Your task to perform on an android device: My friend came home and suggested that I order the food from my favorite restaurant Le Voltaire. Search the Le Voltaire restaurant in the TheFork app
Image 0: 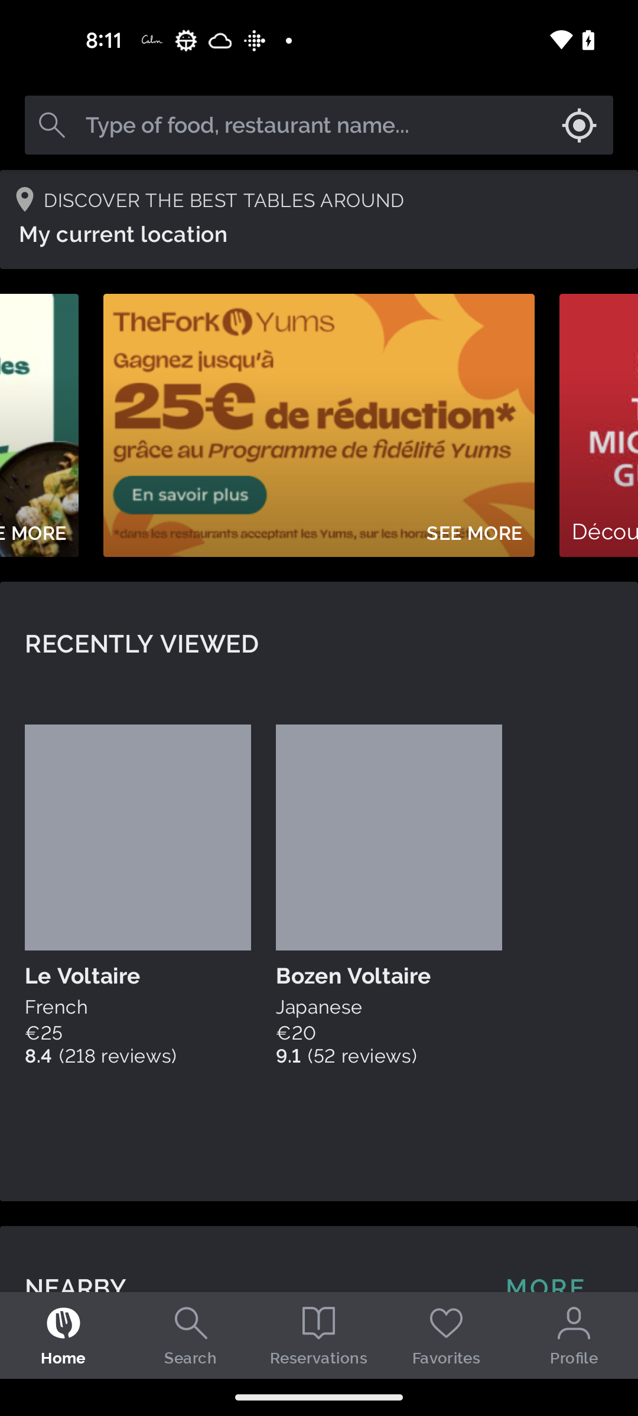
Open TheFork app
Step 0: open app "TheFork"
Image 1: 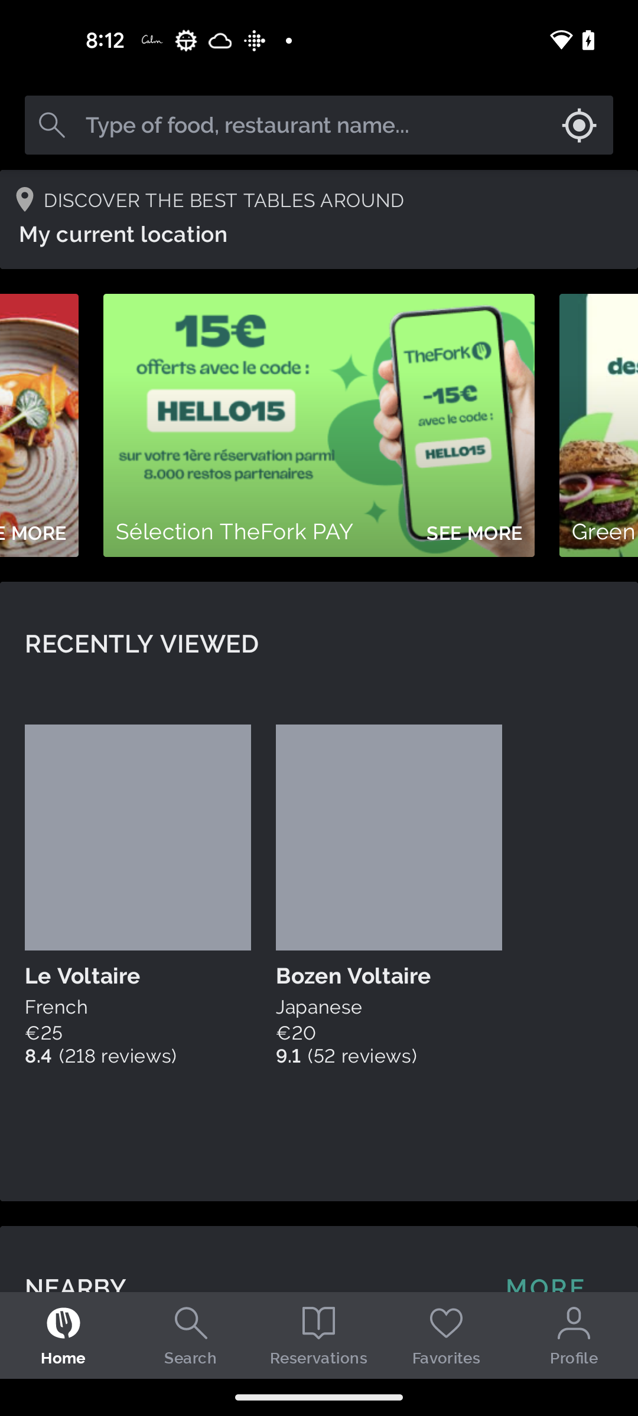
Click on the Search bar at the top of the screen
Step 1: click (315, 124)
Image 3: 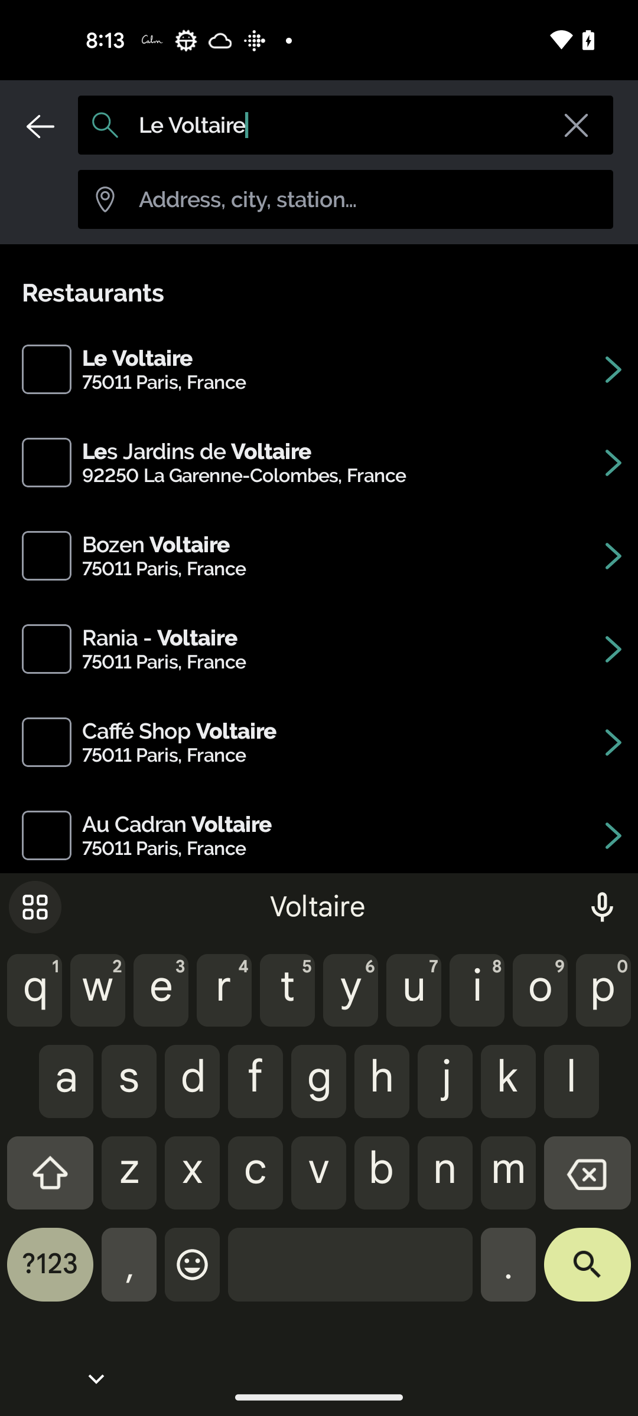
Click on the search icon at the bottom right of the screen
Step 3: click (587, 1273)